Your task to perform on an android device: In the Flora app, I want to read the community posts for ideas.
Image 0: 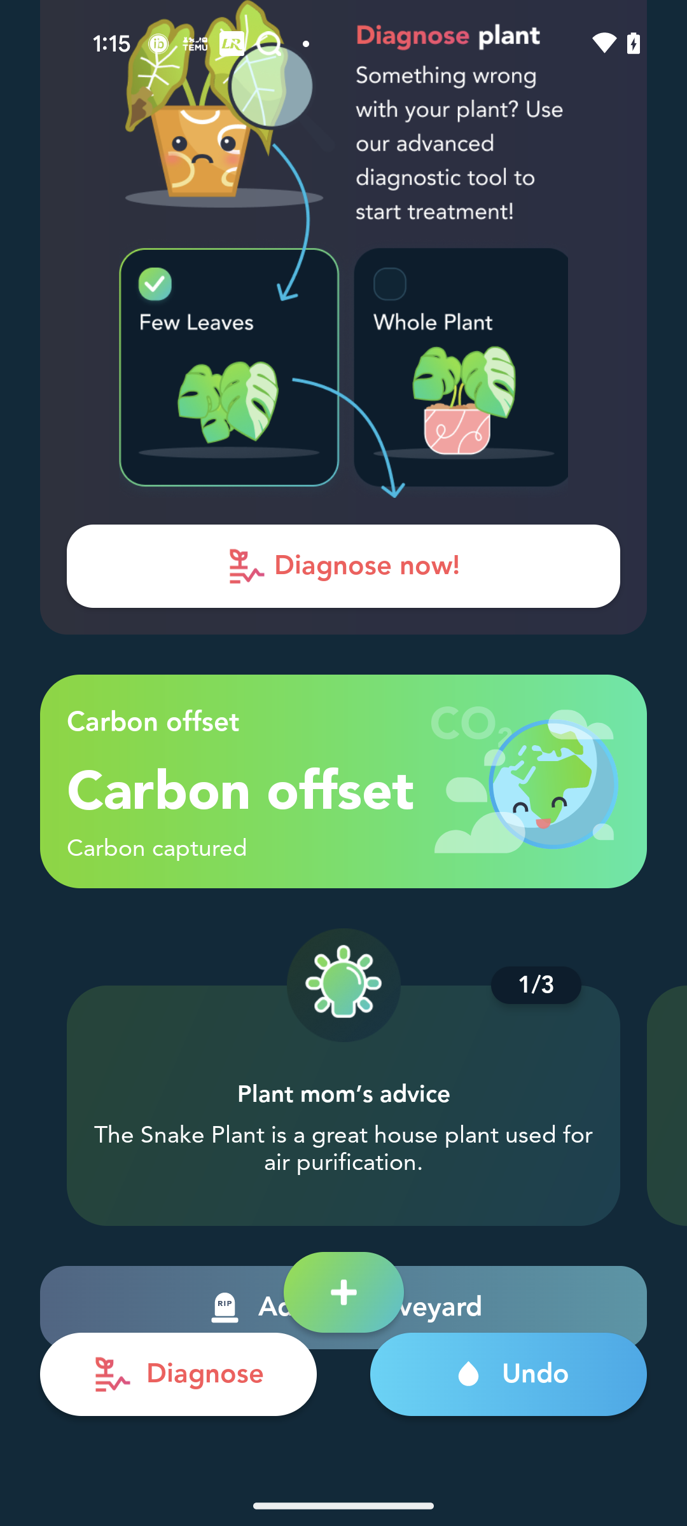
Go back
Step 0: press back button
Image 1: 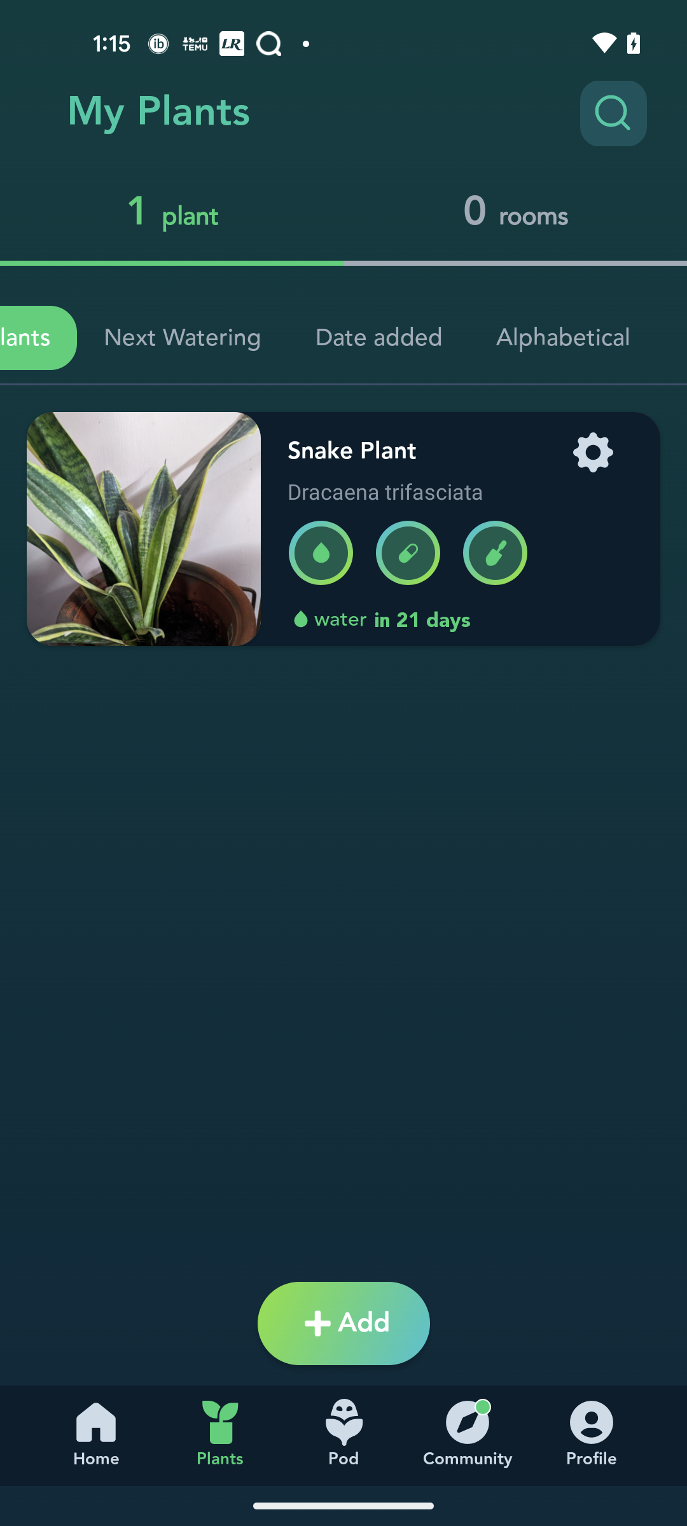
Click on the Community 
Step 1: click (461, 1433)